Your task to perform on an android device: Open Google Translate and download the Arabic language then translate the text "My name is Charlie" from English to Arabic in offline mode.
Image 0: 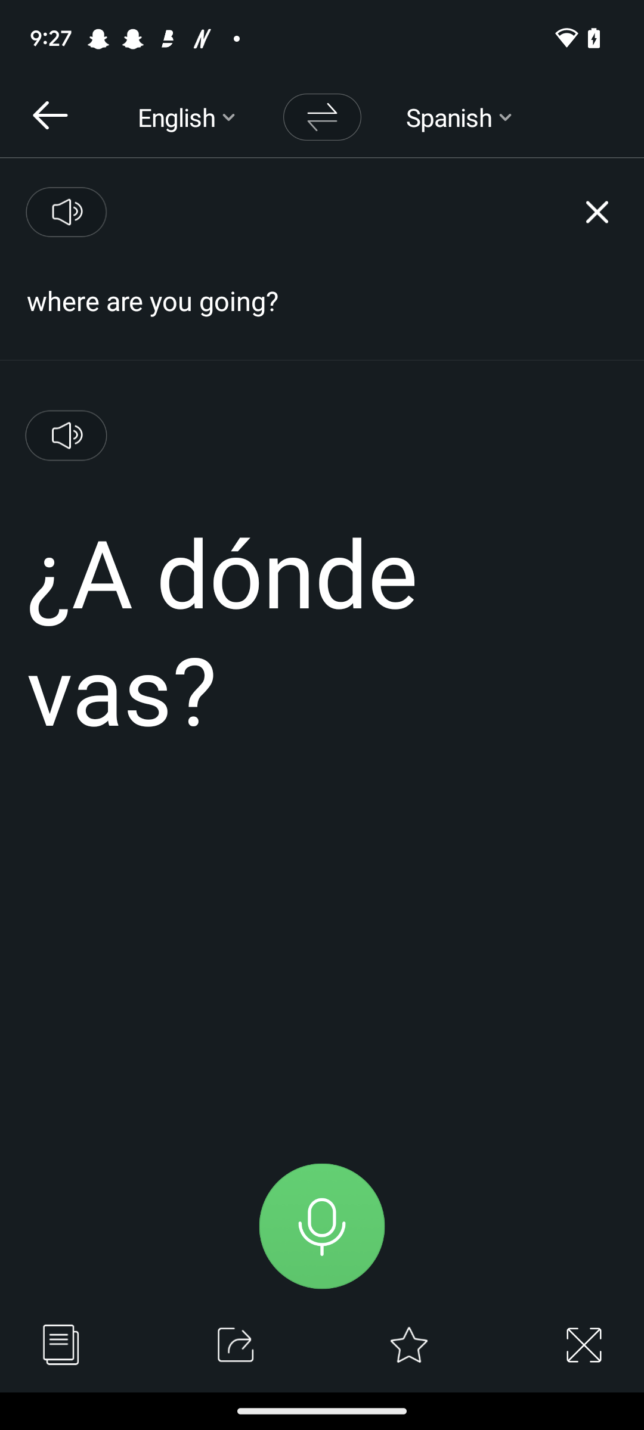
Open Google Translate app
Step 0: open app "Translate"
Image 1: 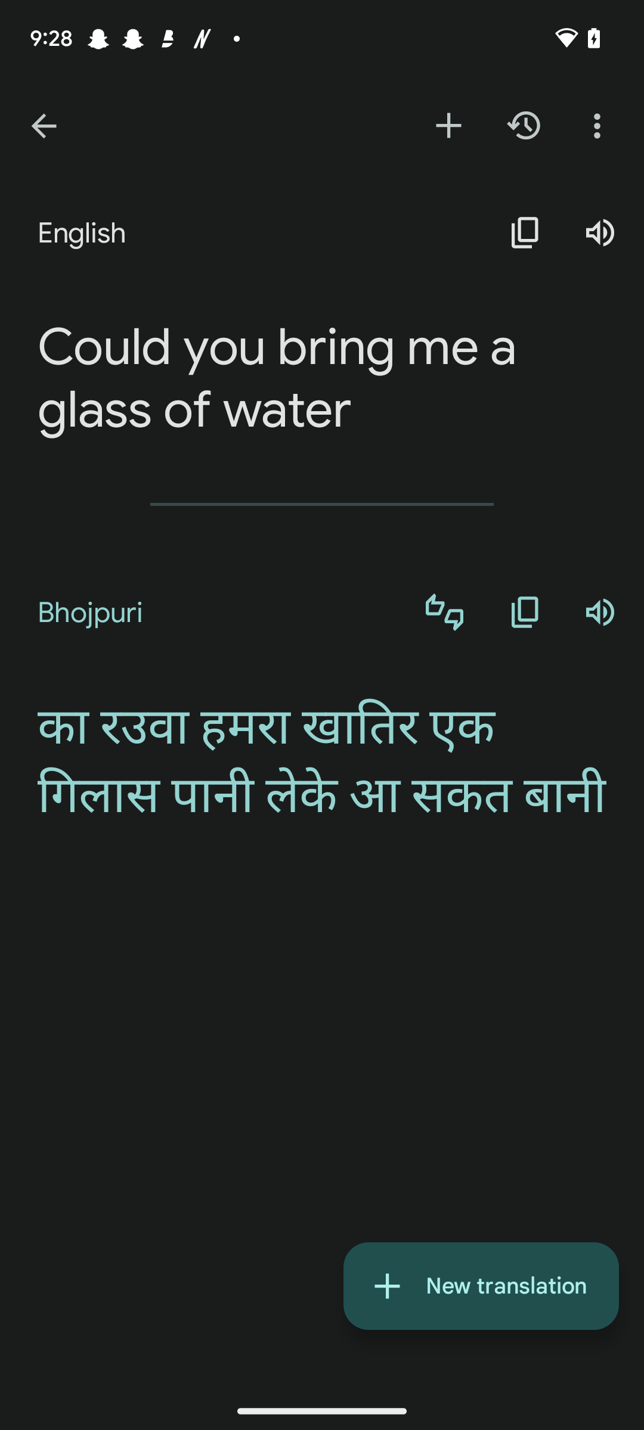
Go back to the previous screen
Step 1: press back button
Image 2: 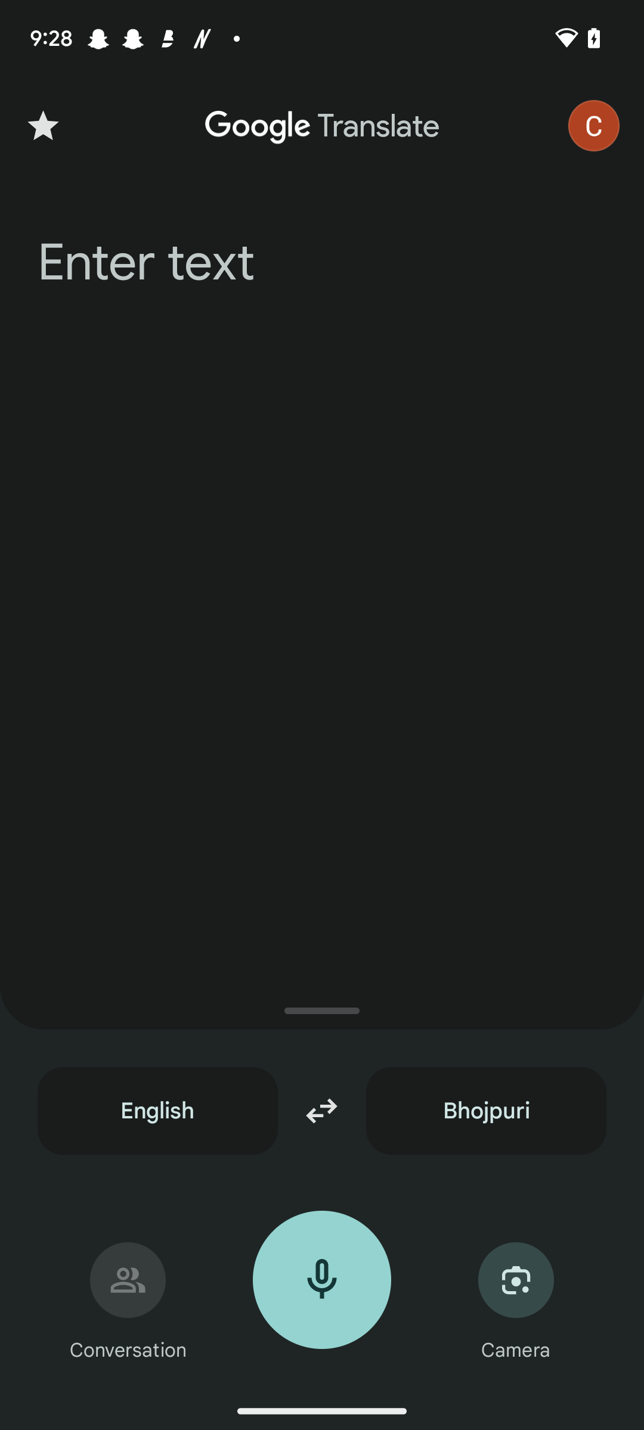
click on the target language 
Step 2: click (486, 1111)
Image 3: 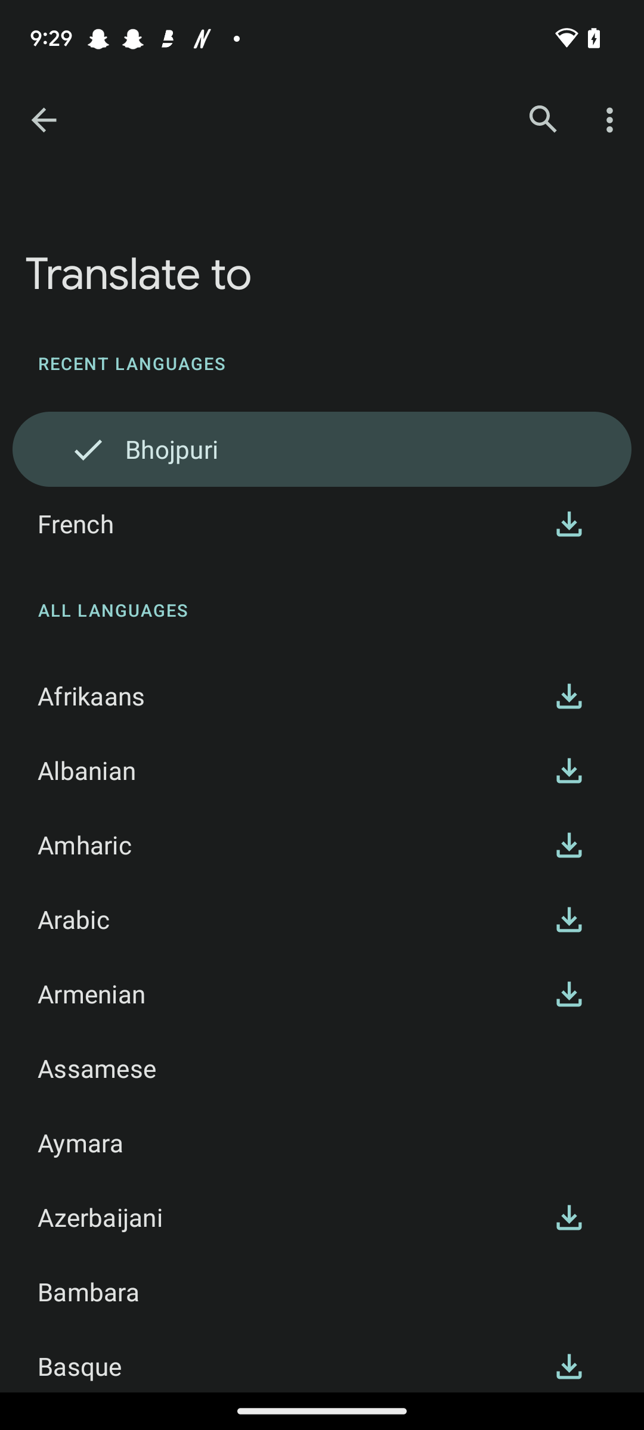
Click on the download icon next to the Arabic language
Step 3: click (568, 919)
Image 4: 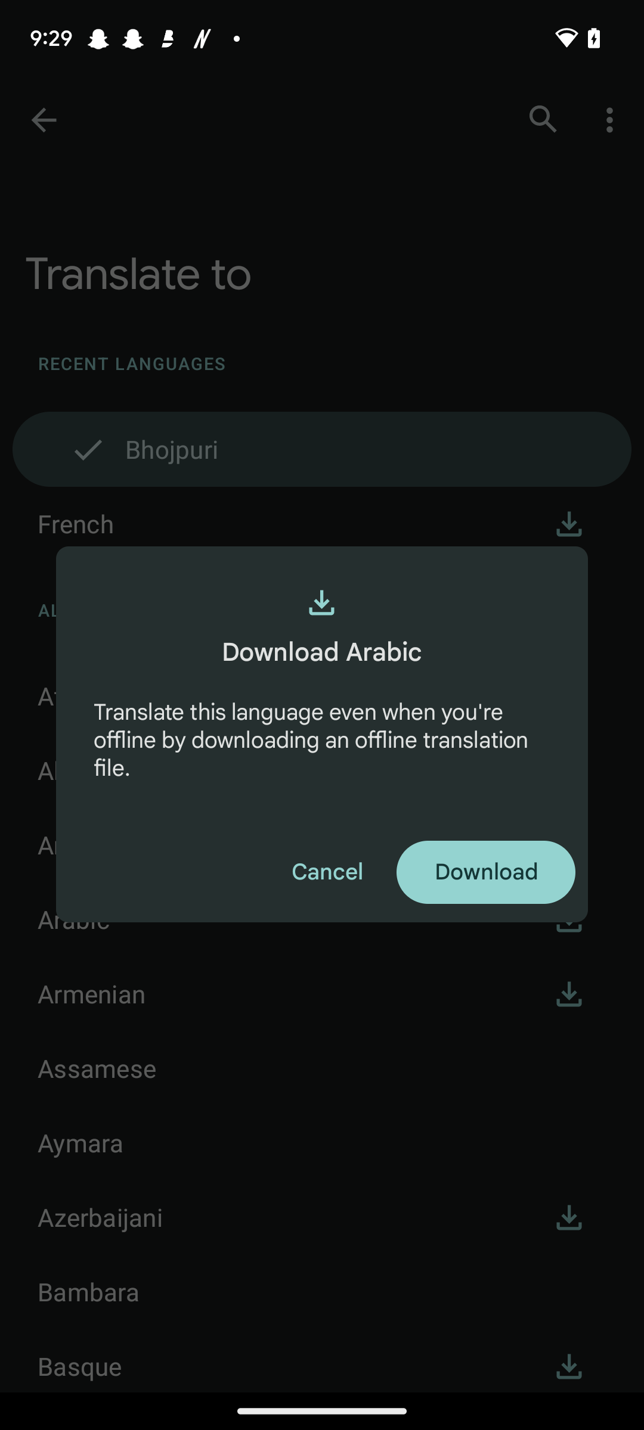
Click on the Download button on the pop up box
Step 4: click (485, 872)
Image 6: 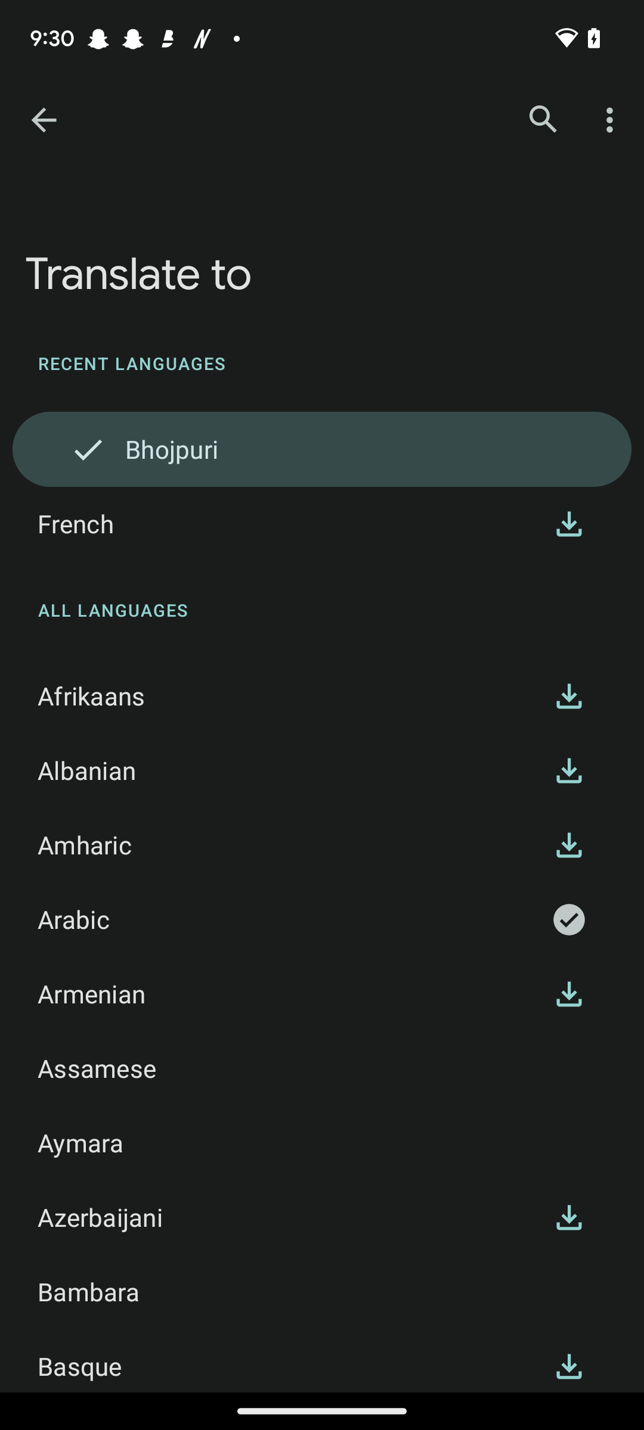
Select the target language as Arabic
Step 6: click (284, 919)
Image 8: 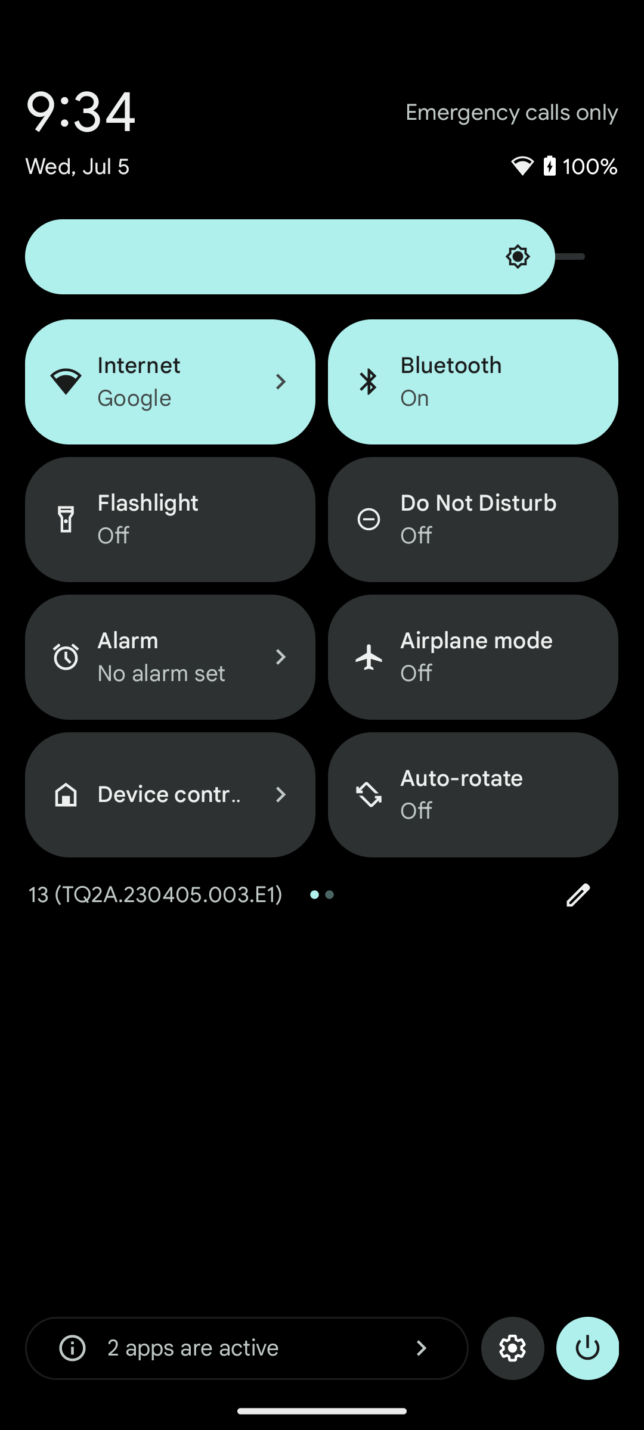
Turn off the internet
Step 8: click (173, 398)
Image 9: 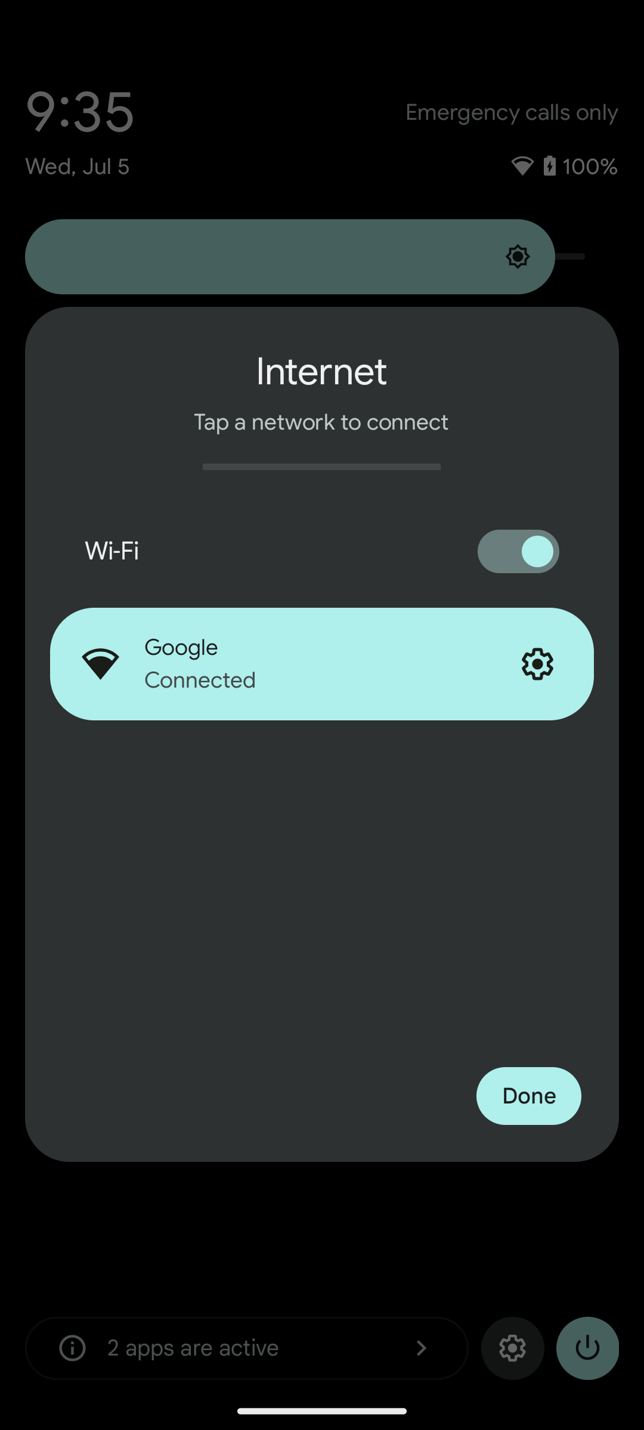
Toggle the WiFi switch
Step 9: click (518, 551)
Image 10: 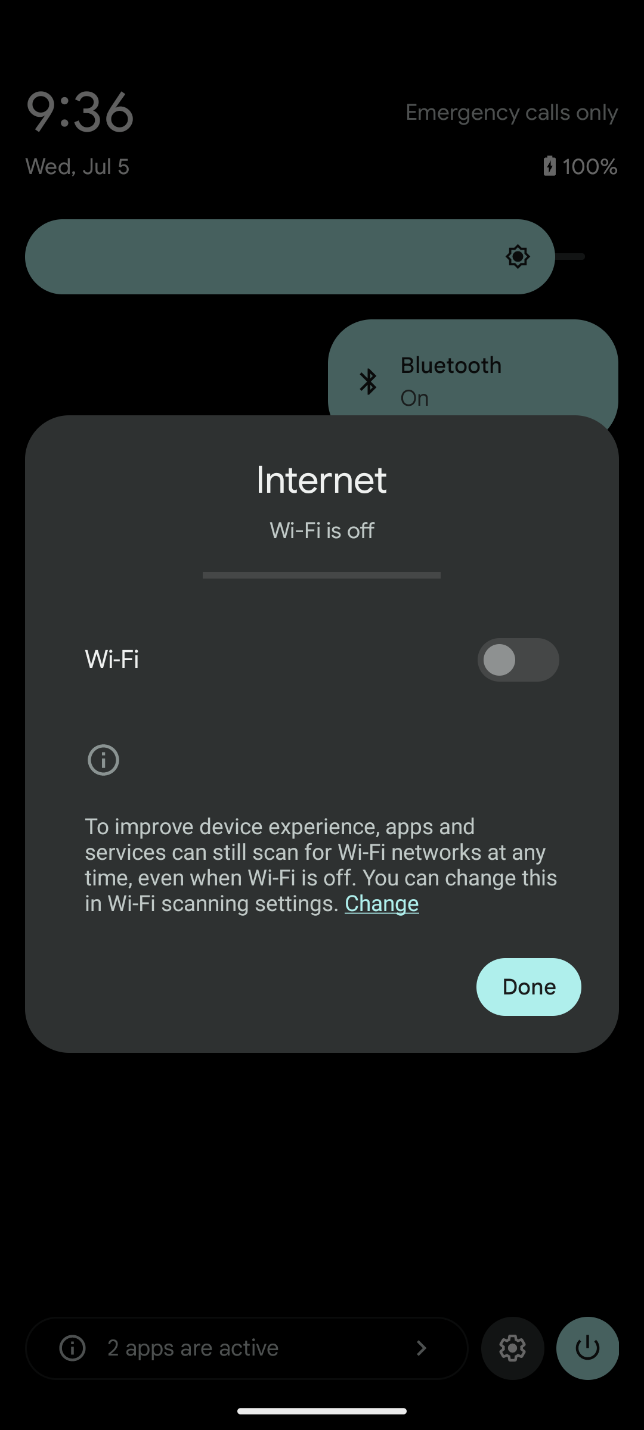
Click on the Done button
Step 10: click (529, 987)
Image 11: 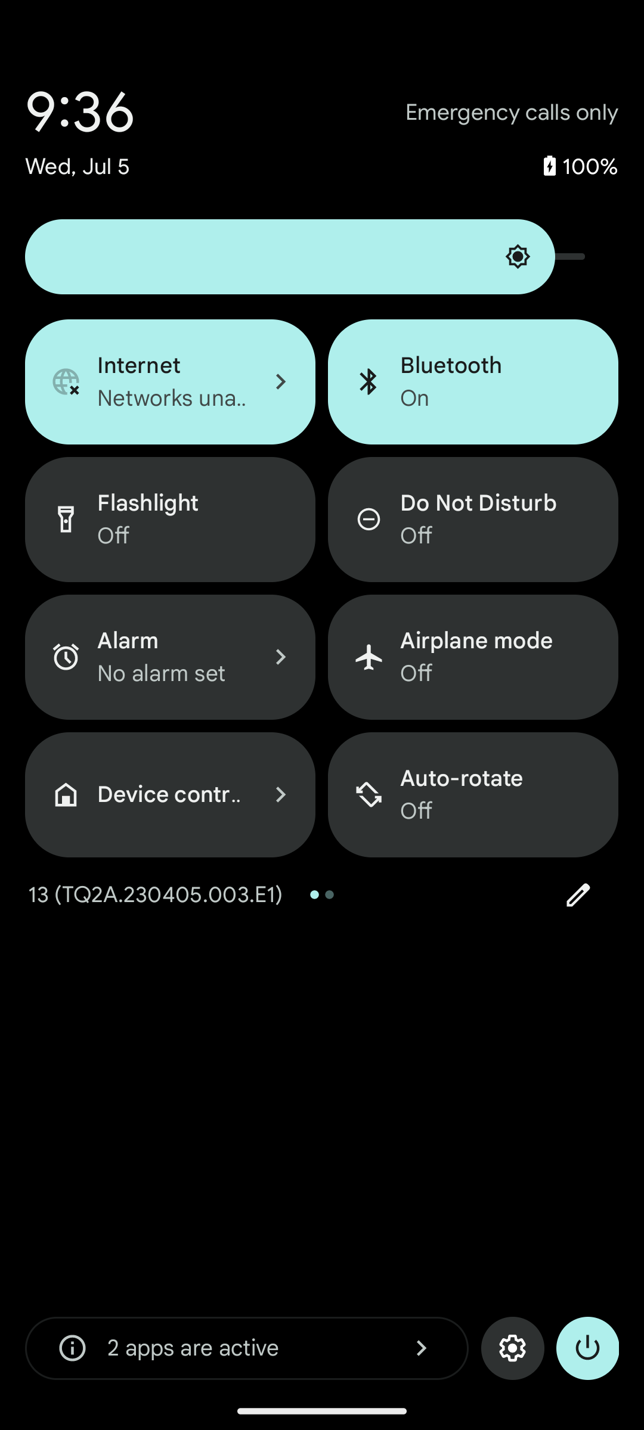
Swipe up the control panel
Step 11: scroll down
Image 12: 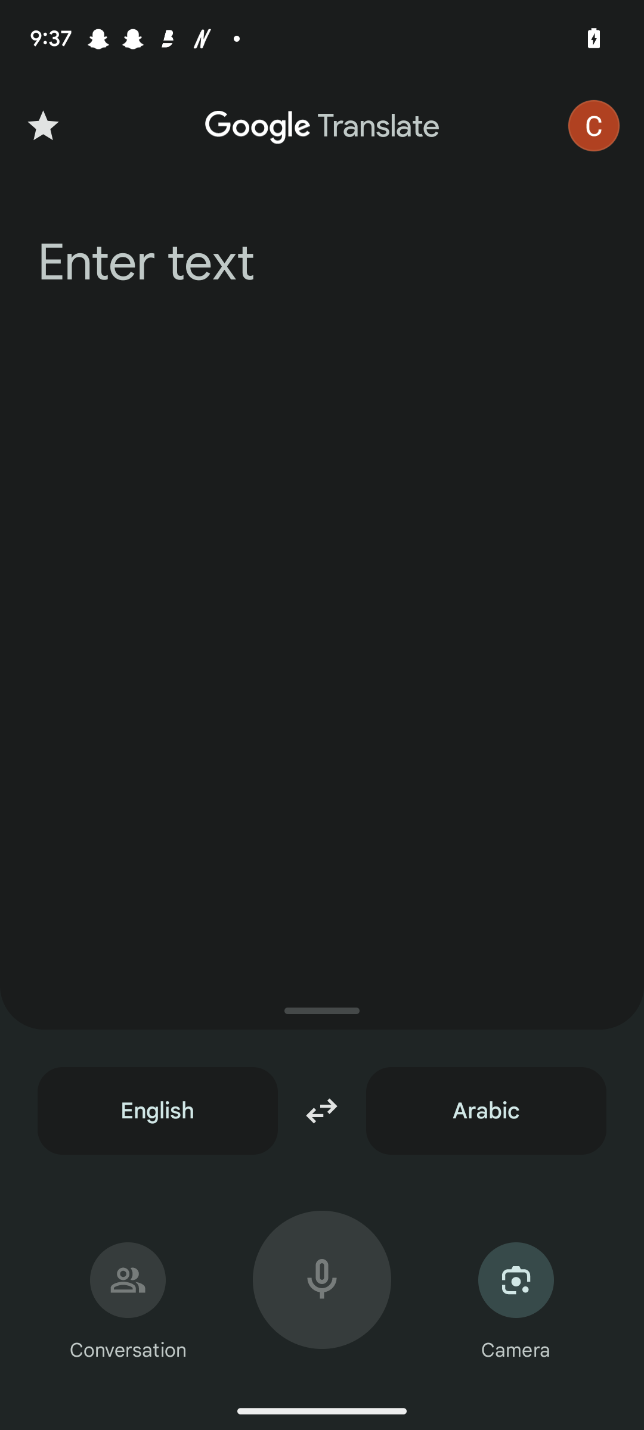
Click on the text box
Step 12: click (146, 262)
Image 13: 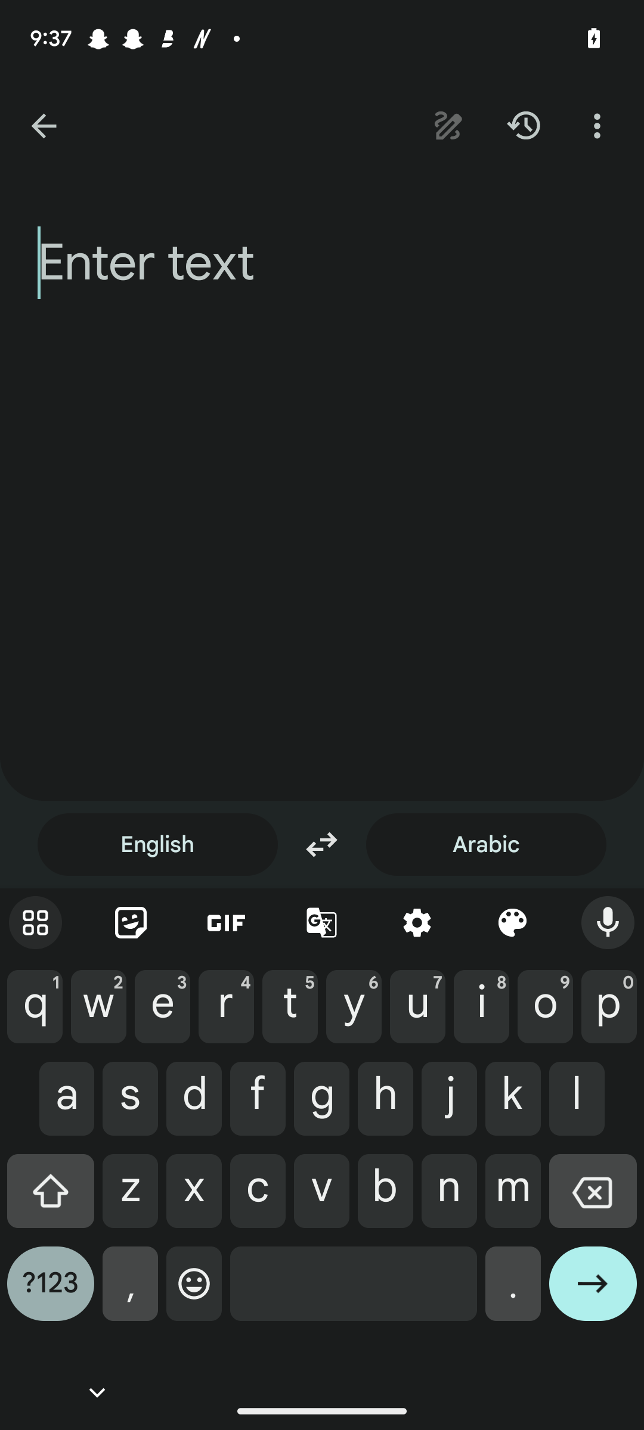
Enter the text "My name is Charlie"
Step 13: type "My name is Charlie"